Your task to perform on an android device: I want to view the Urban box brand shoes and view the price and features
Image 0: 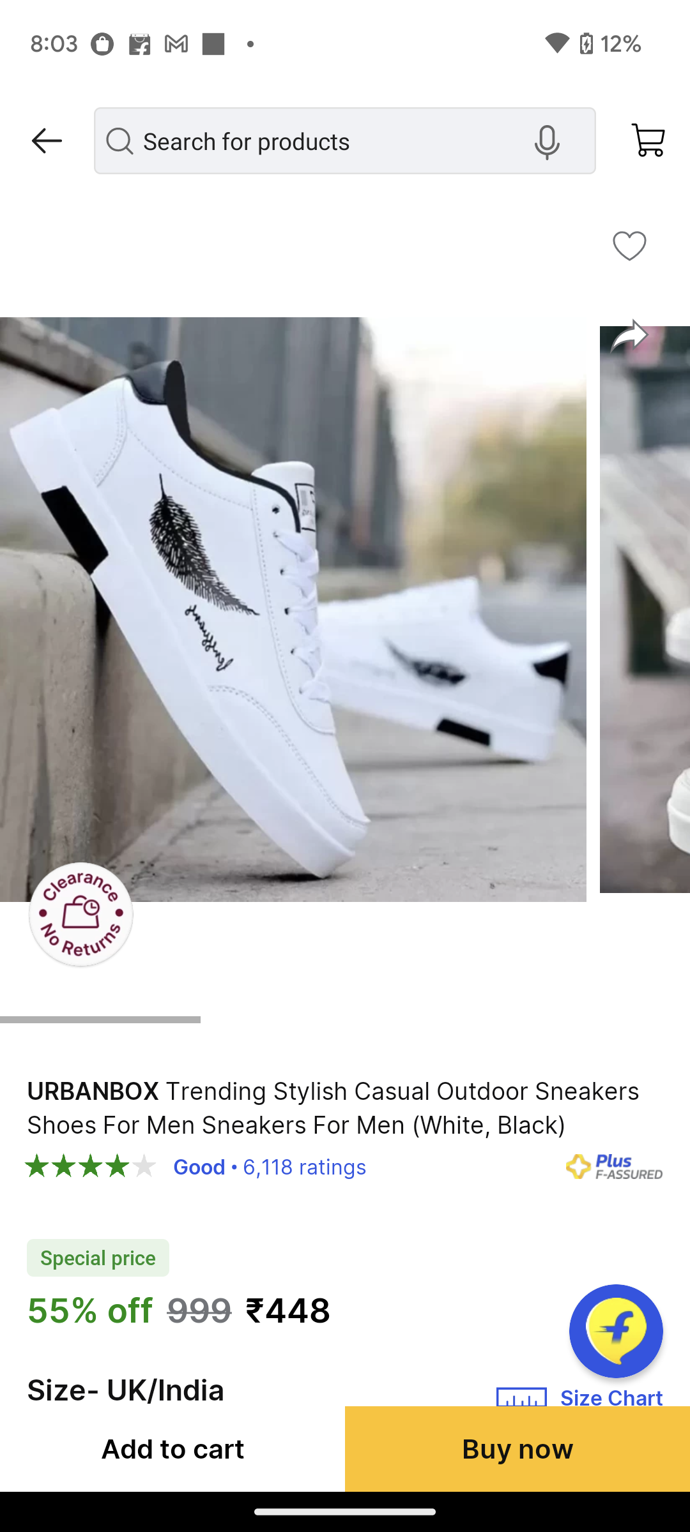
Scroll up to view the features
Step 0: scroll down
Image 1: 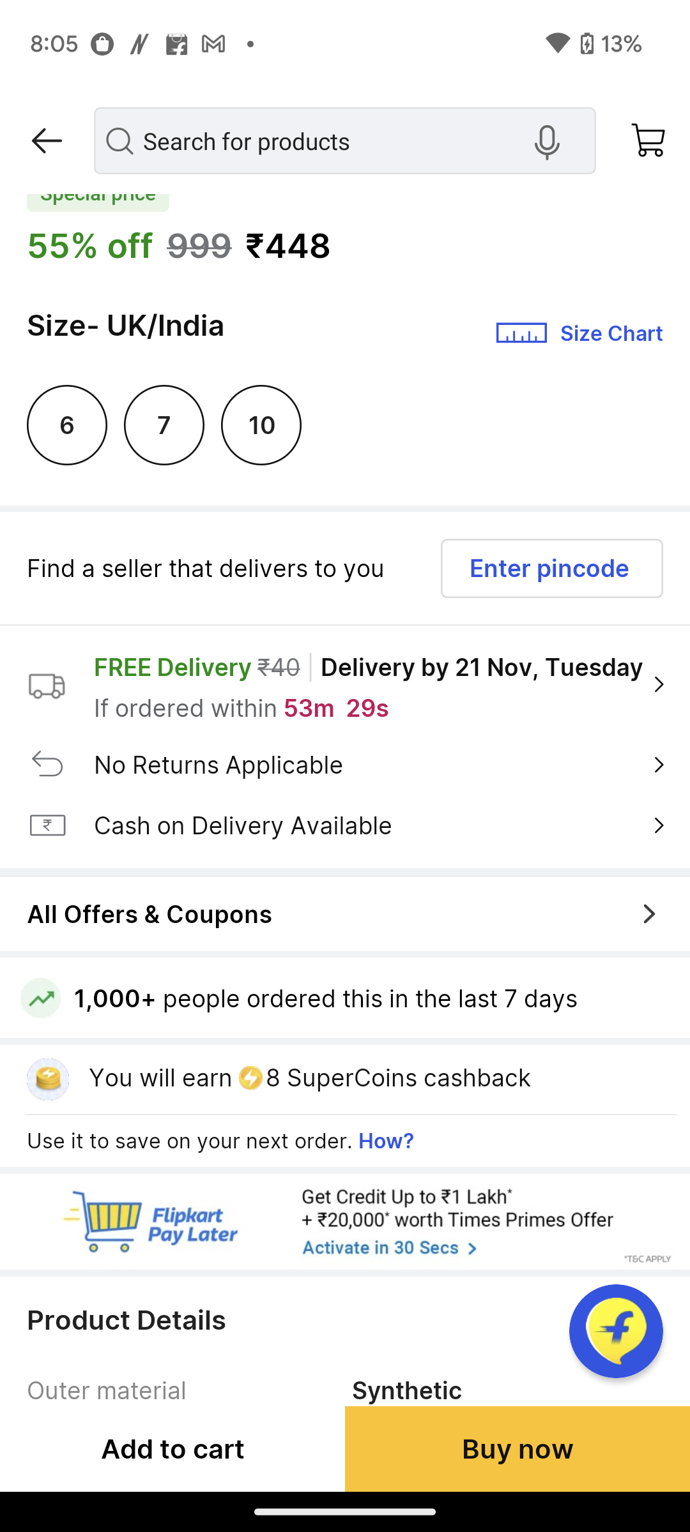
Scroll up to view the features
Step 1: scroll down